Your task to perform on an android device: Save the presentation slides for me with the name "ANNUAL MEETING 2023" on the PowerPoint app.
Image 0: 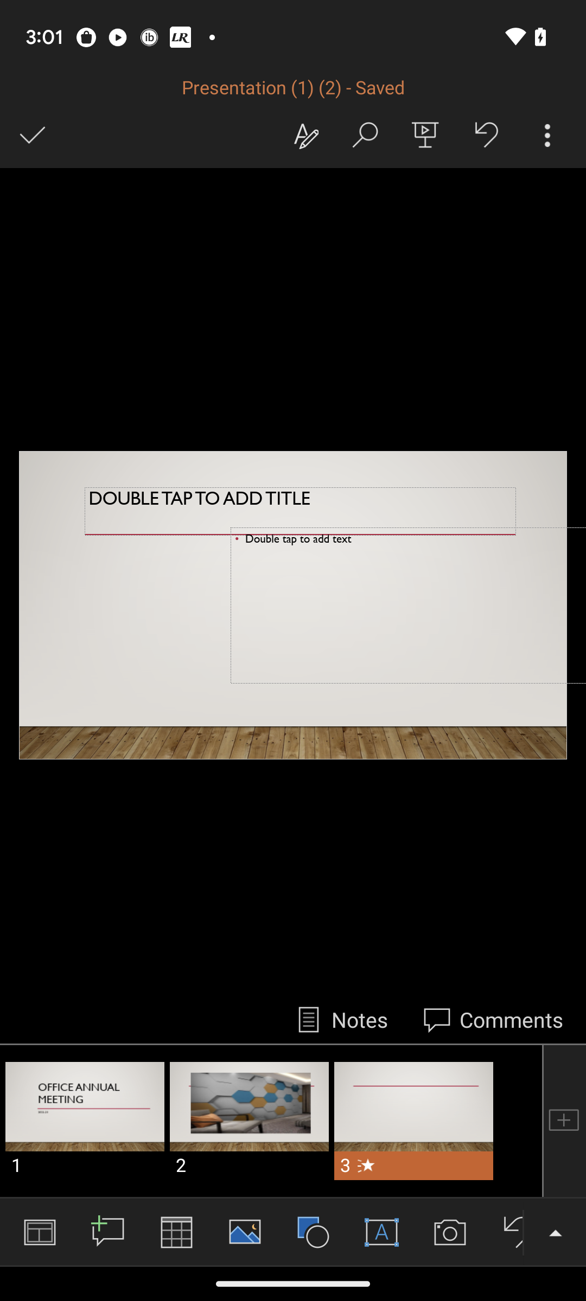
Go back to the previous page.
Step 0: press back button
Image 1: 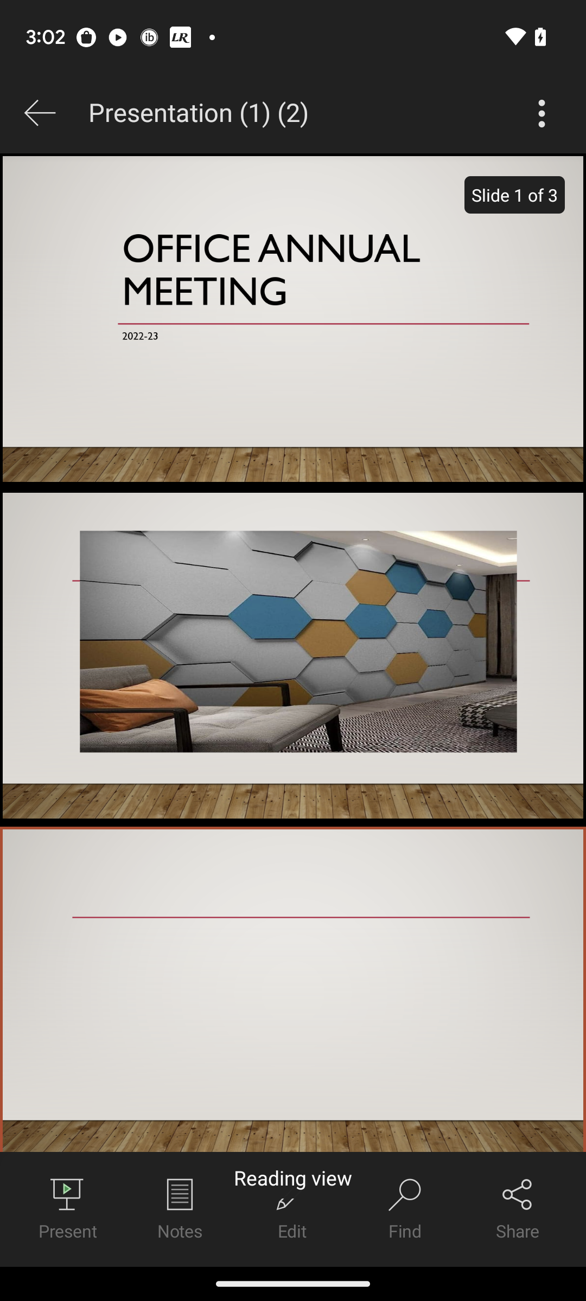
Click on the text "Presentation(1)(2)".
Step 1: click (199, 113)
Image 2: 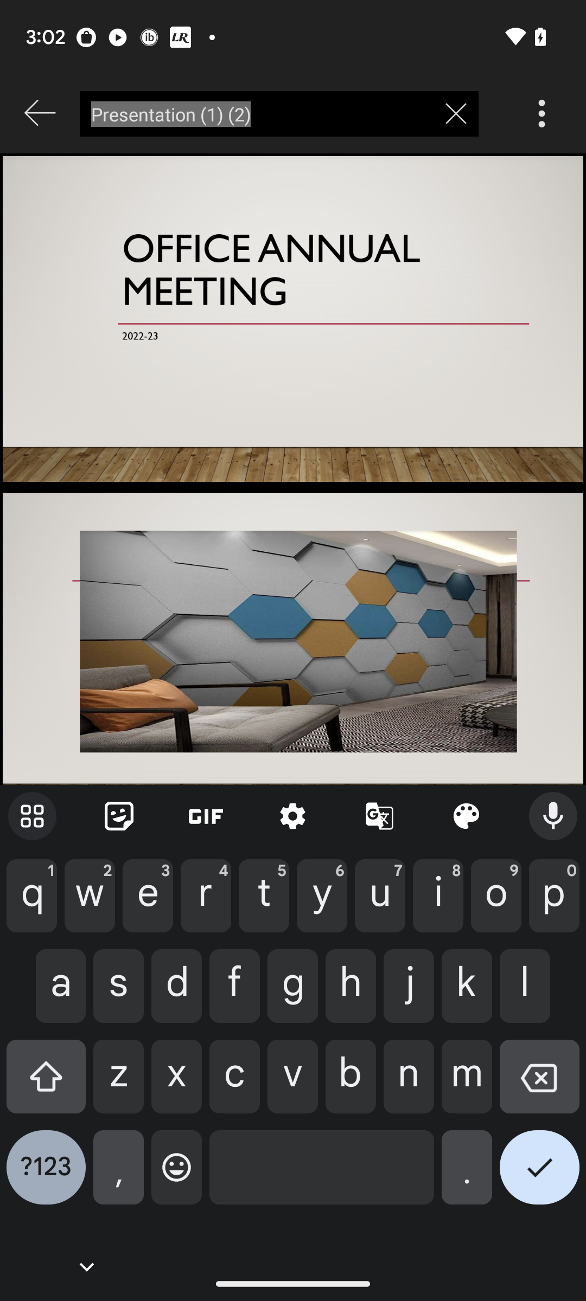
Type "ANNUAL MEETING 2023"in the input box at the top.
Step 2: type "ANNUAL MEETING 2023"
Image 3: 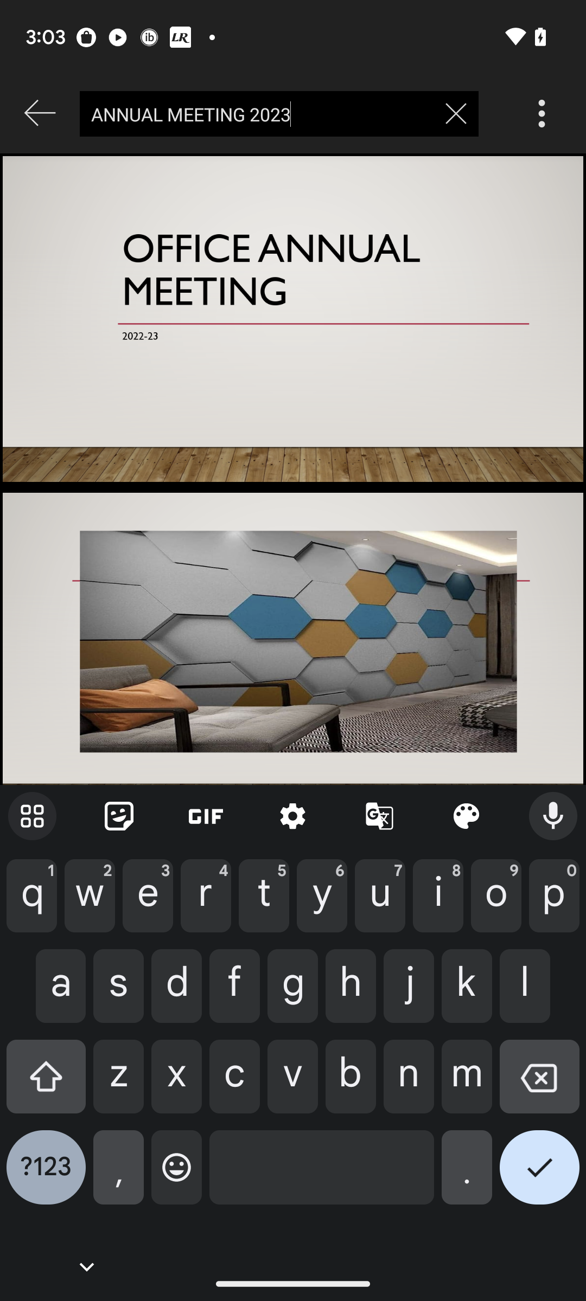
Click on the bottom right corner of the Keyboard.
Step 3: click (539, 1176)